Your task to perform on an android device: One-pot pasta tasted really good, and I would like to rate it 5 stars.
Image 1: 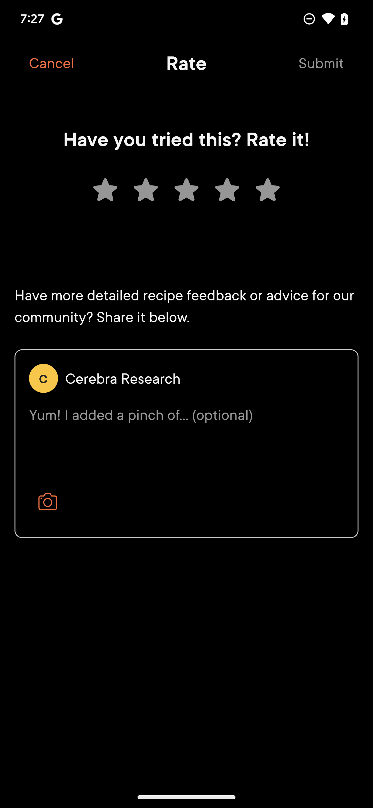
Click on the 5th star to rate it 5 stars.
Step 1: click (268, 190)
Image 2: 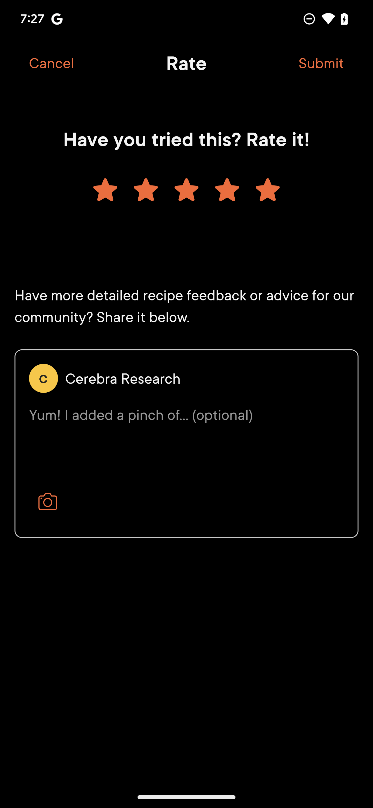
Click on submit button on the top right side of the screen.
Step 2: click (321, 63)